Your task to perform on an android device: In order to acquire the finest sound quality possible, I want to increase the recording quality in the Sound Recorder Plus app to 96 kbps, 44.1 kHz.
Image 0: 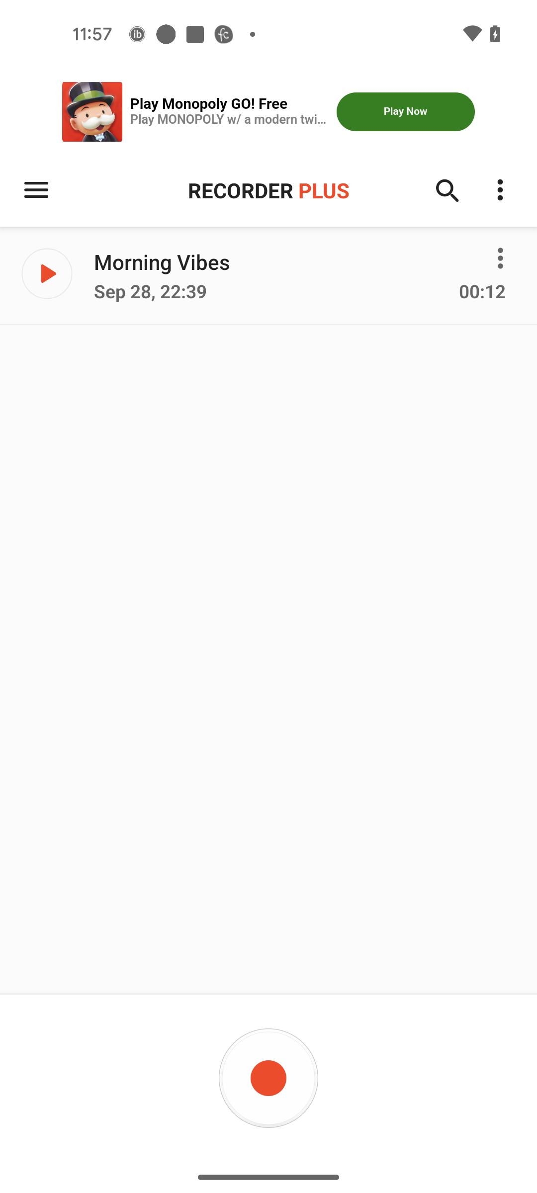
Click on the Menu icon at the left corner of the screen
Step 0: click (35, 191)
Image 1: 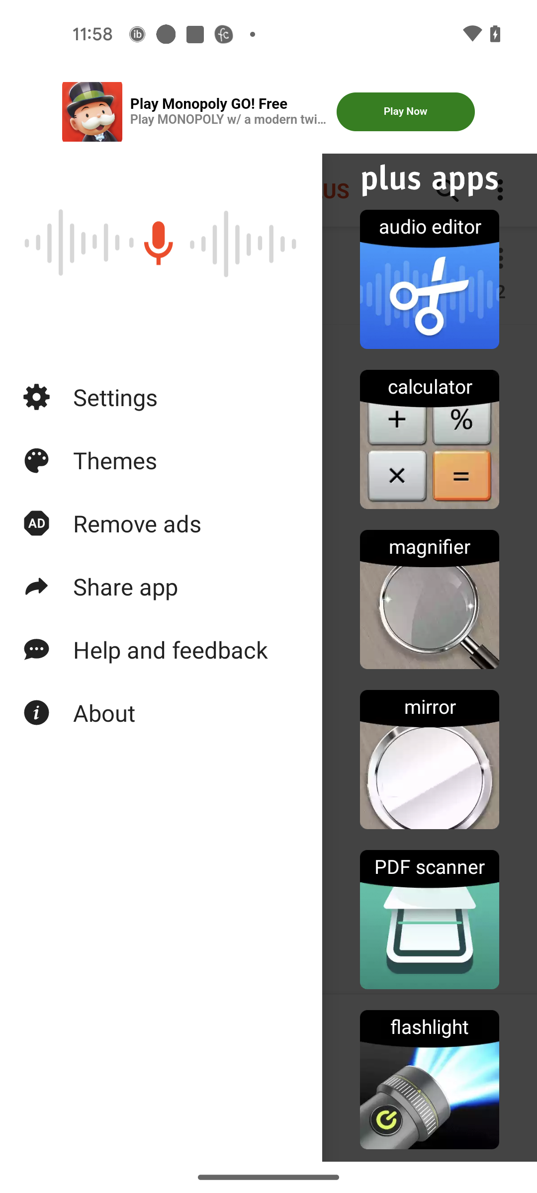
Click on the settings option
Step 1: click (161, 397)
Image 2: 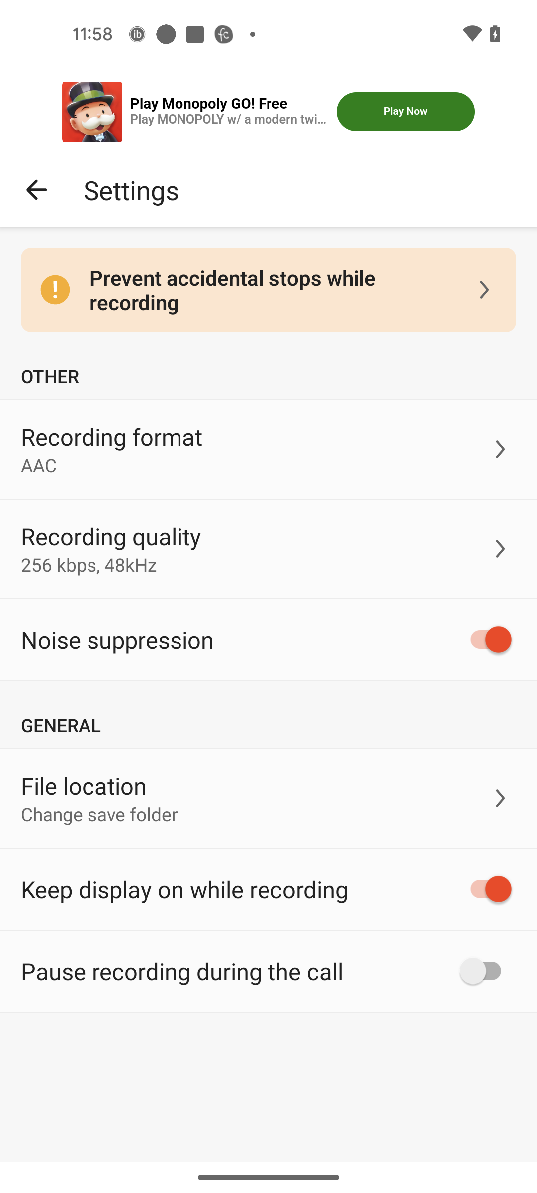
Click on the Recording quality option
Step 2: click (162, 552)
Image 3: 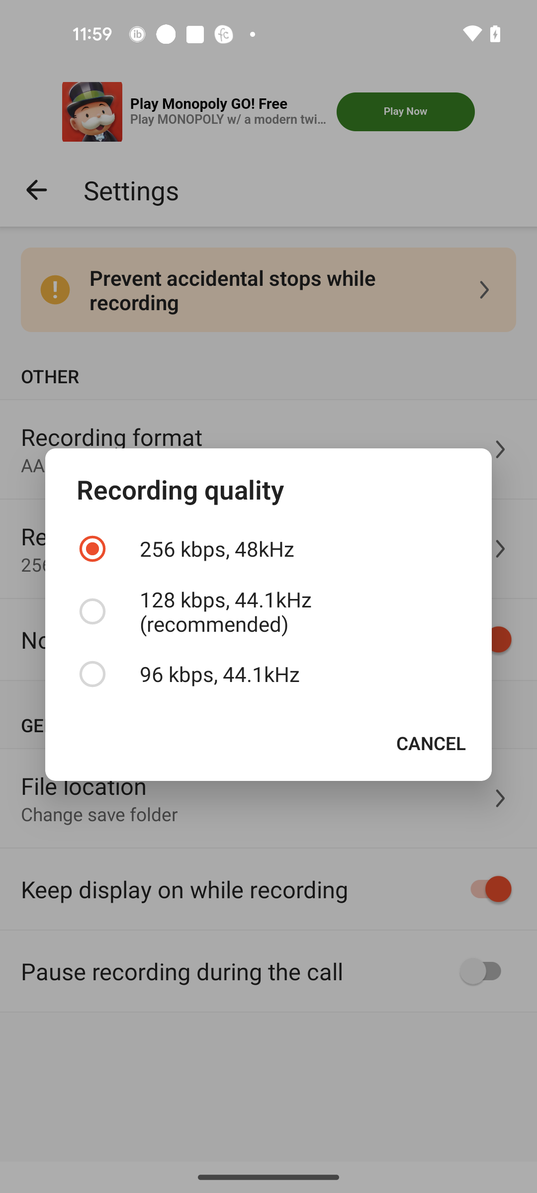
Select the 96 kbps, 44.1 kHz quality
Step 3: click (268, 674)